Your task to perform on an android device: Purchase the SOLID BARNES 2.0 SLIP ON SHOES in the NNNOW App
Image 0: 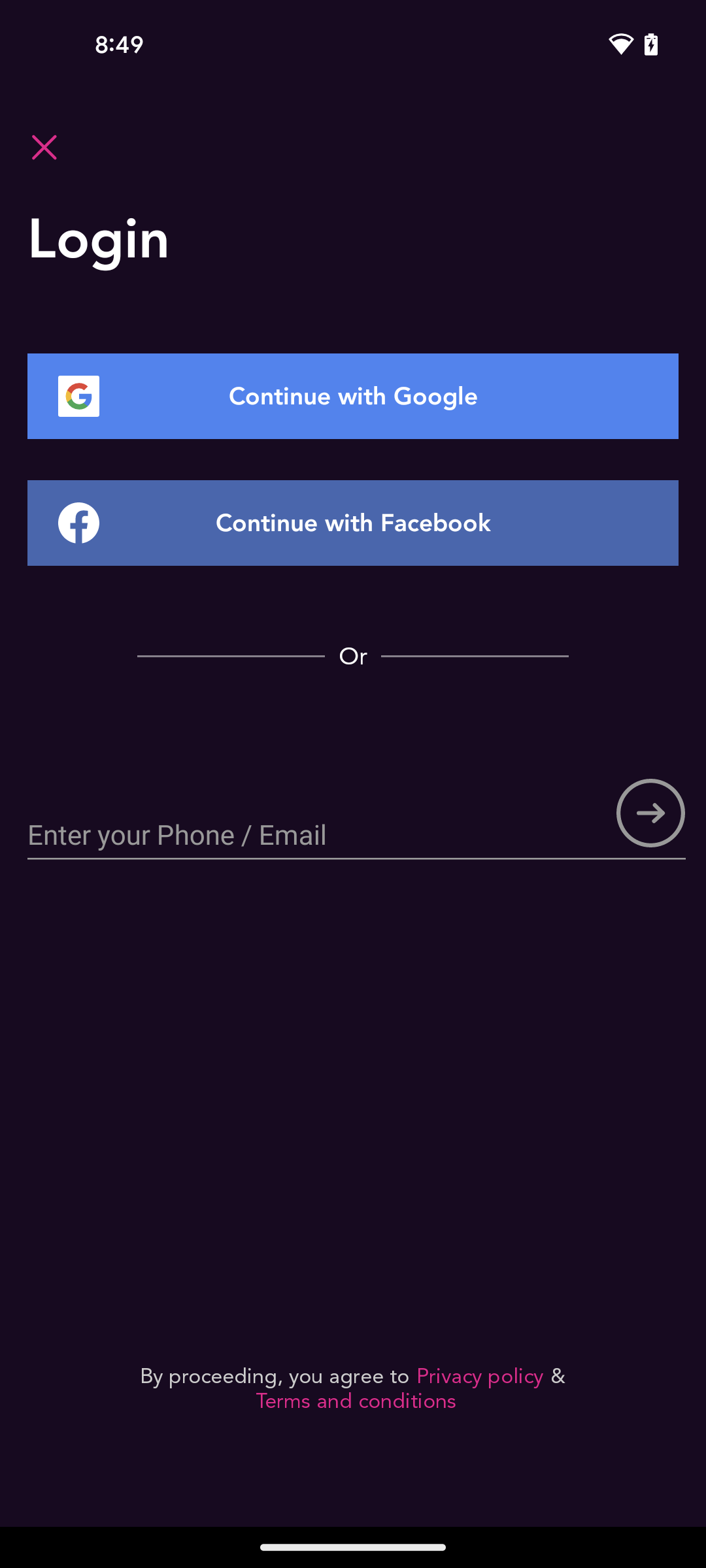
Get back to the previous page of the app
Step 0: press back button
Image 1: 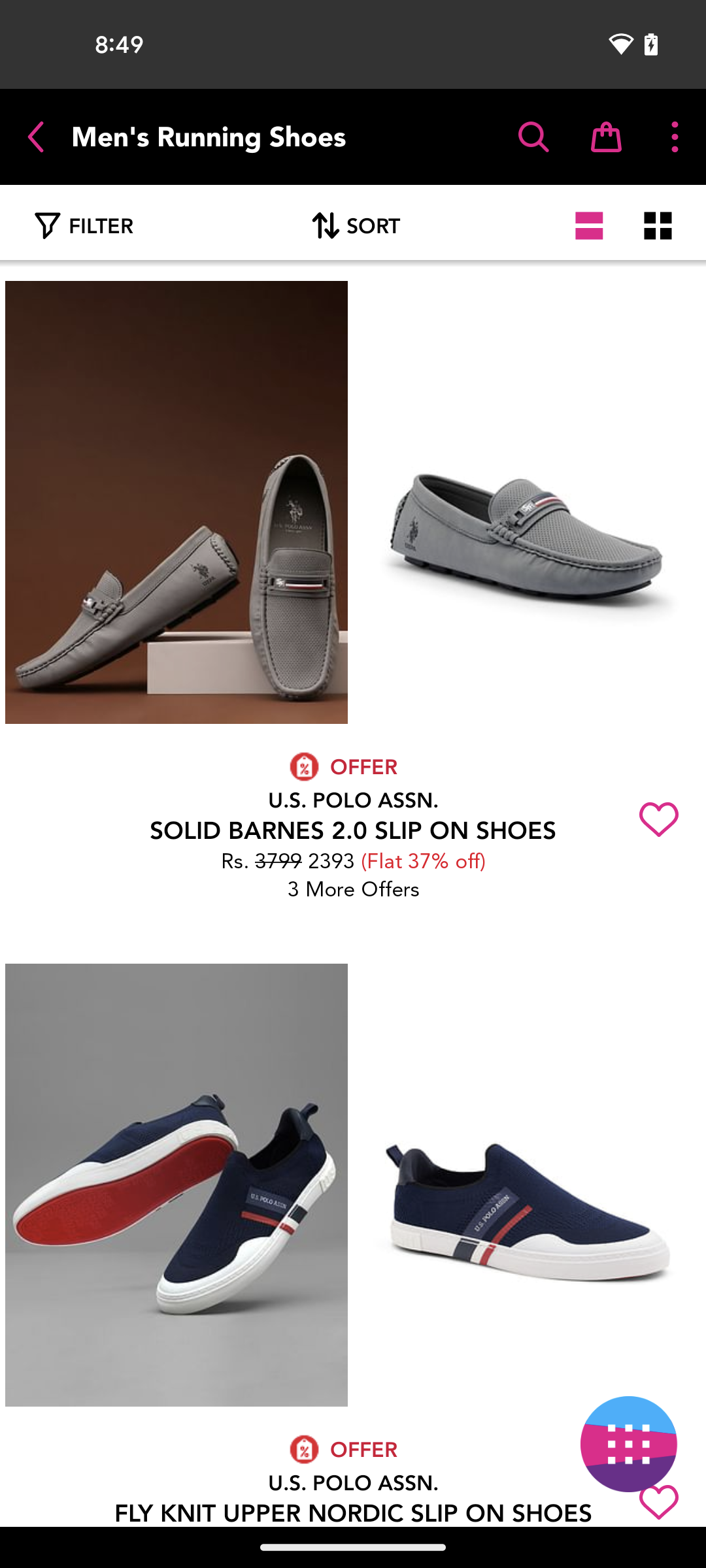
Click on the SOLID BARNES 2.0 SLIP ON SHOES
Step 1: click (217, 598)
Image 2: 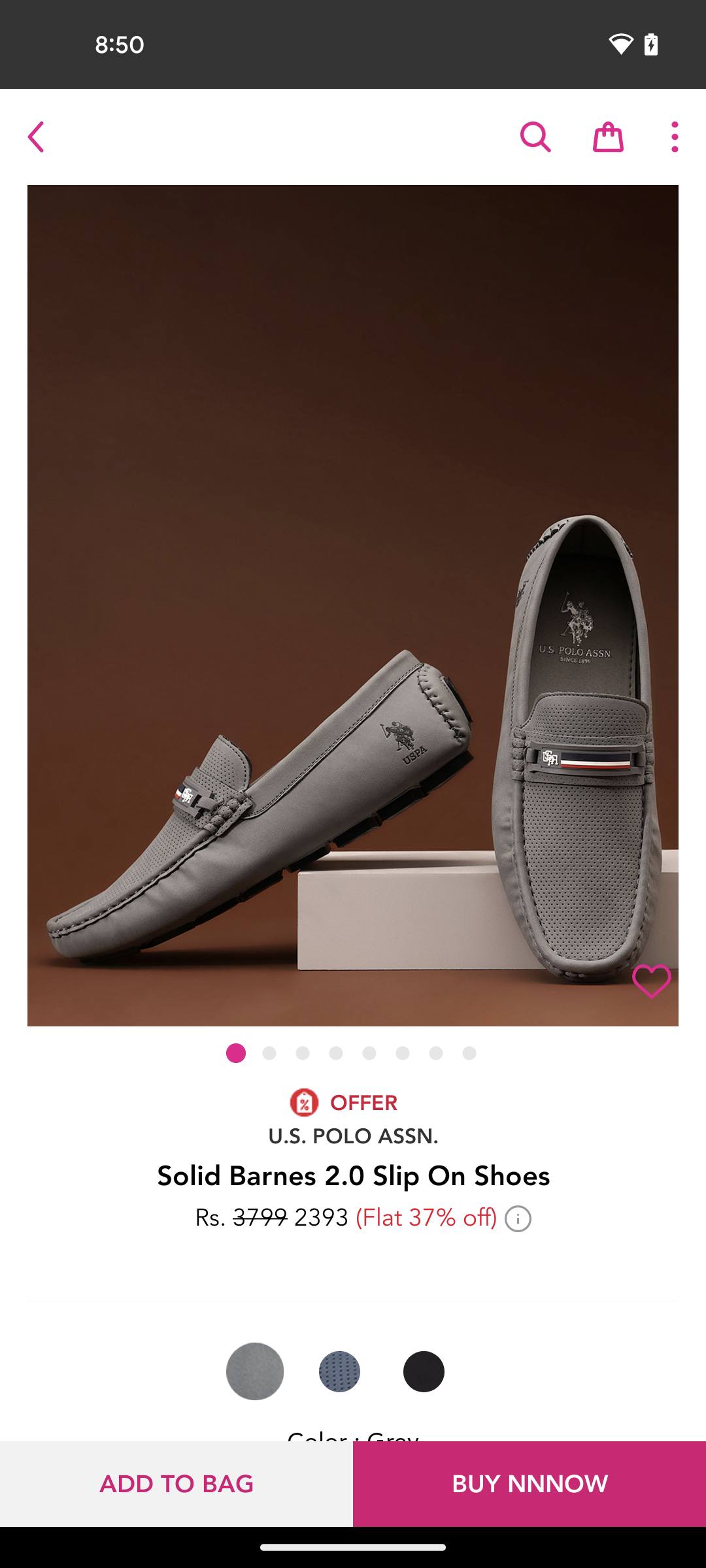
Click on the BUY NNNOW button
Step 2: click (529, 1484)
Image 3: 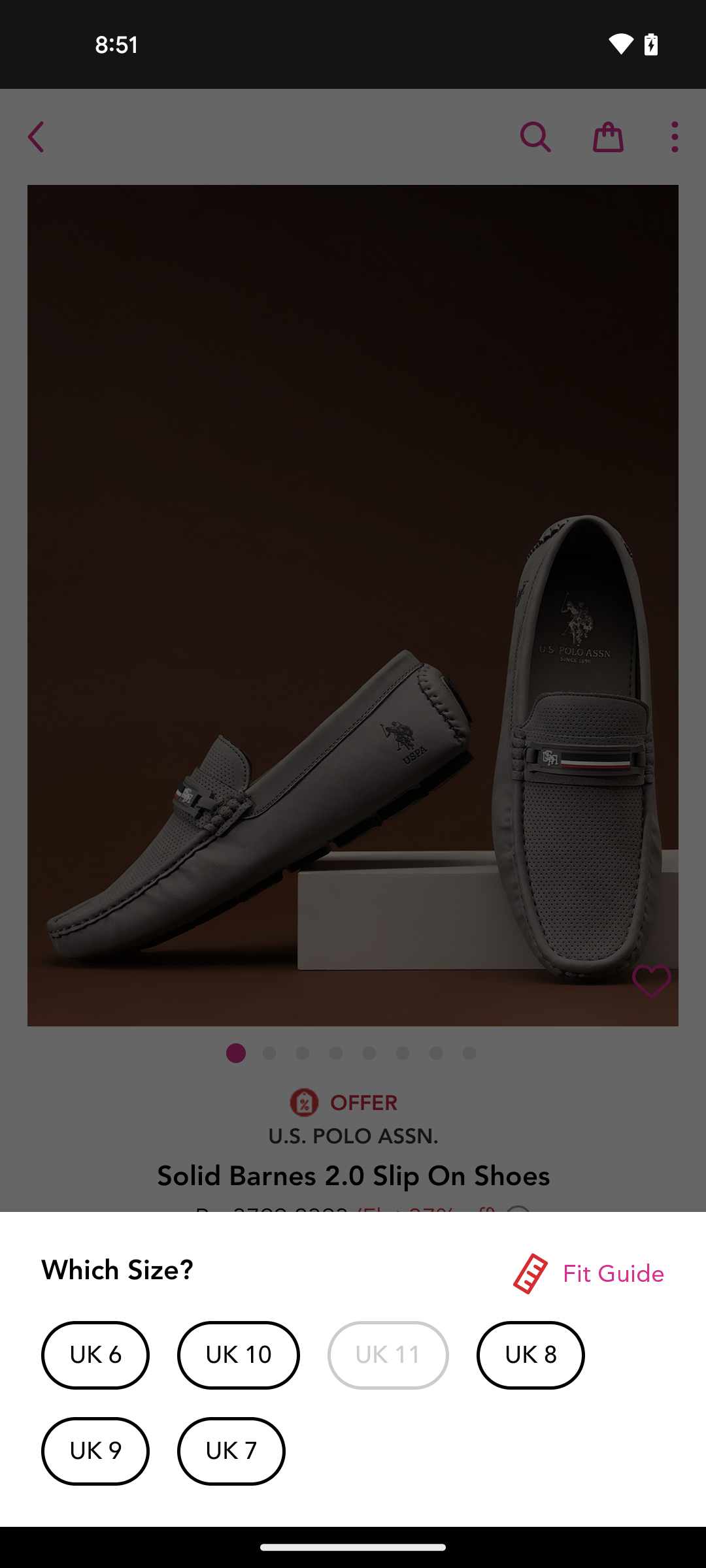
Select the Size UK 10 
Step 3: click (239, 1355)